Your task to perform on an android device: Track the growth of Cerebra, who was born on July 26, 2023, with a weight of 3 kg and a height of 20 cm, in the Baby Connect app.
Image 0: 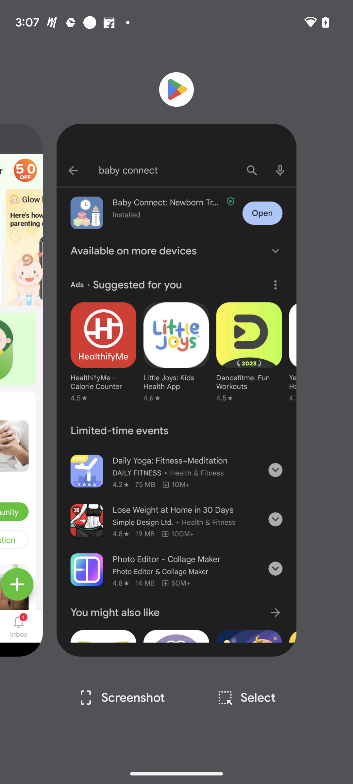
Open the Baby Connect app.
Step 0: open app "Baby Connect"
Image 1: 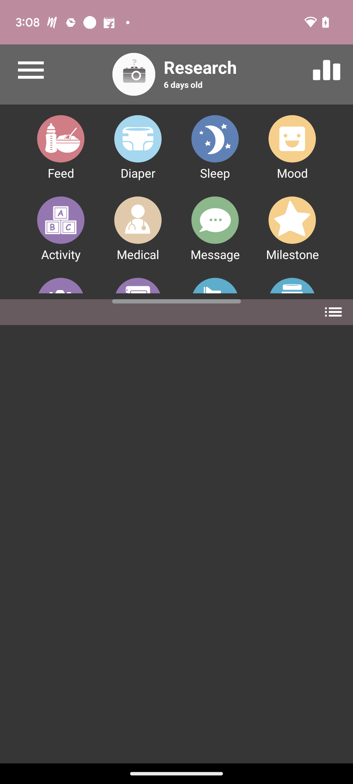
Click on the three horizontal lines in the top left corner.
Step 1: click (30, 70)
Image 2: 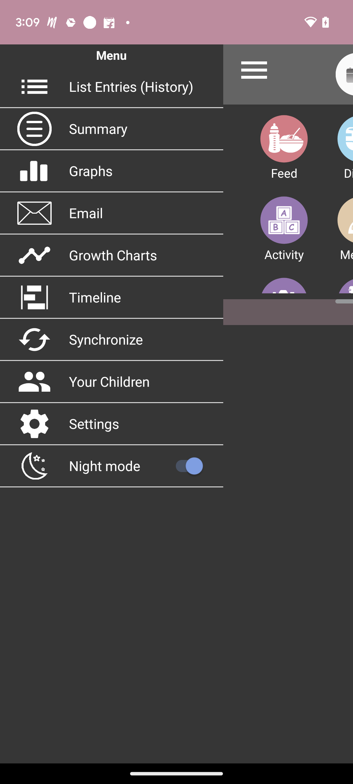
click on the third last option your children
Step 2: click (109, 382)
Image 3: 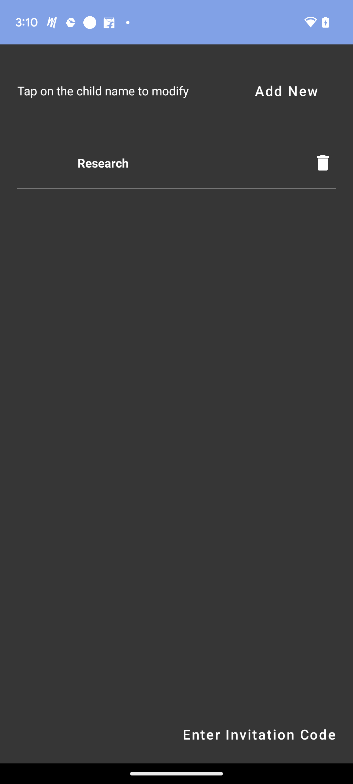
Click on the Add New option in the top-right corner of the screen.
Step 3: click (286, 90)
Image 4: 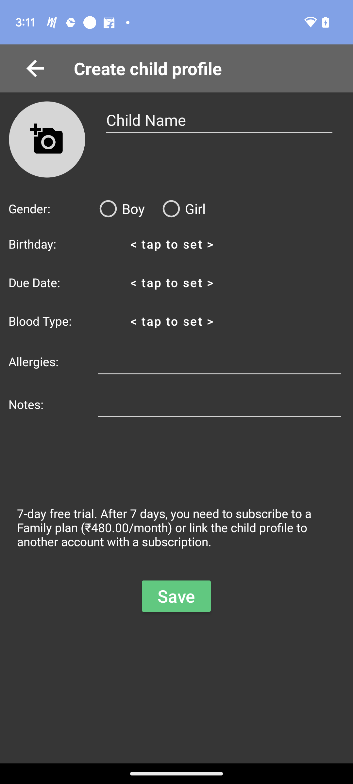
Click on the child name column.
Step 4: click (219, 120)
Image 5: 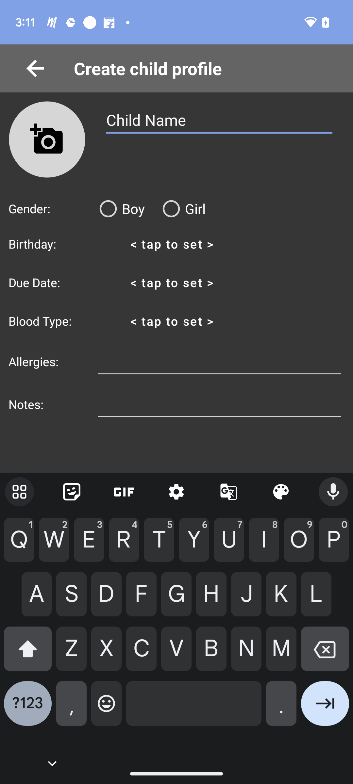
Type name cerebra in child name.
Step 5: type "Cerebra"
Image 6: 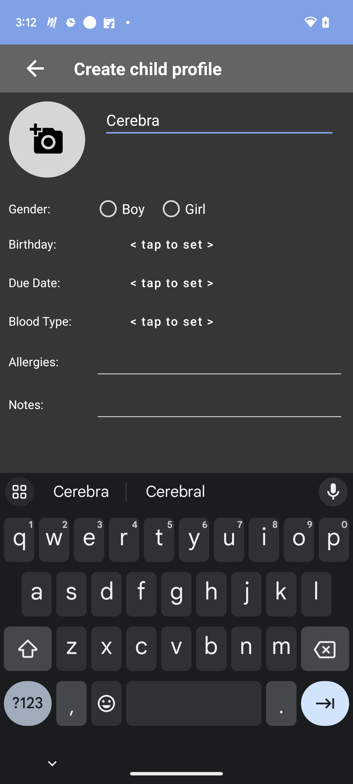
Click on the right side. arrow on the right side at the bottom of the keyboard.
Step 6: click (325, 709)
Image 7: 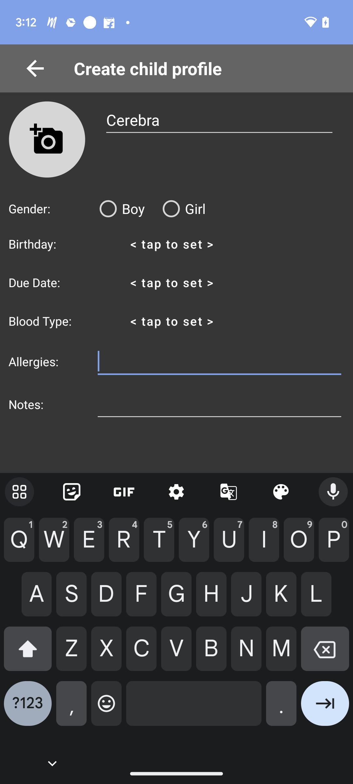
select the gender girl
Step 7: click (181, 208)
Image 8: 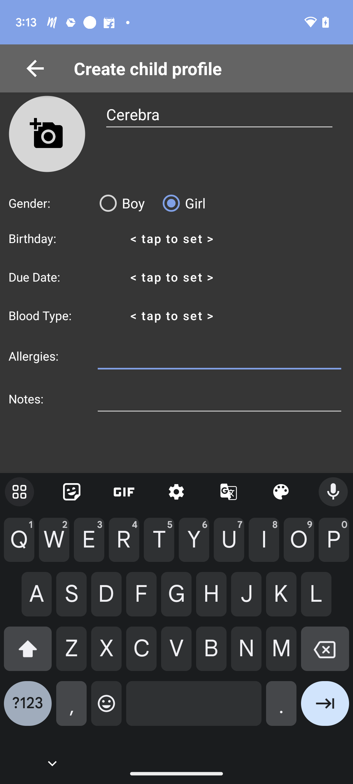
Select the text "Tap to Set" in front of birthday.
Step 8: click (172, 238)
Image 9: 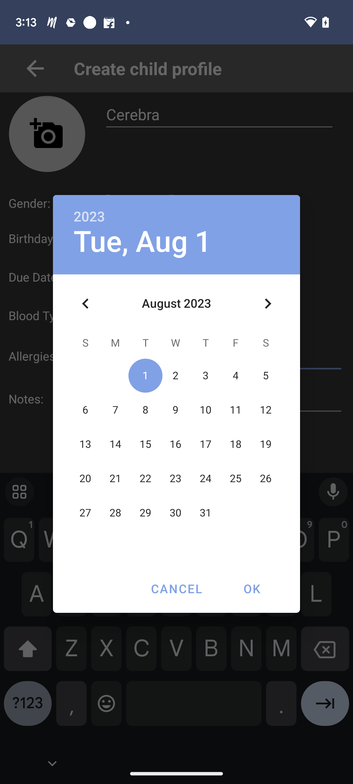
Click on the left-side arrow to change the month at the top left side of the calender.
Step 9: click (85, 303)
Image 10: 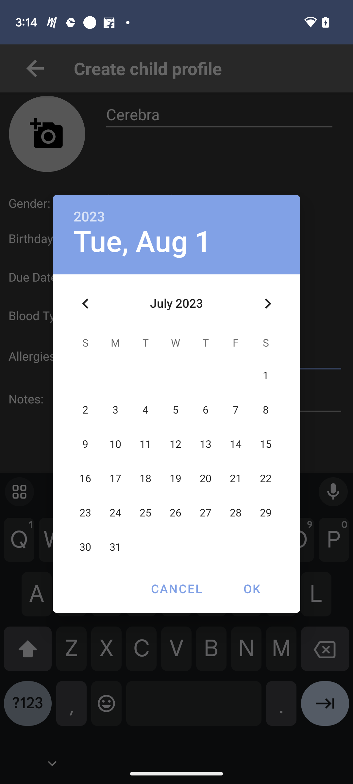
Click on the date. 26 july
Step 10: click (176, 513)
Image 11: 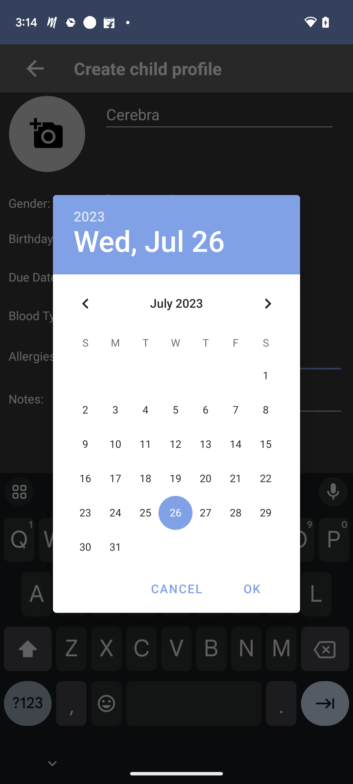
Click on the OK button on the right side at the bottom of the calendar.
Step 11: click (252, 588)
Image 12: 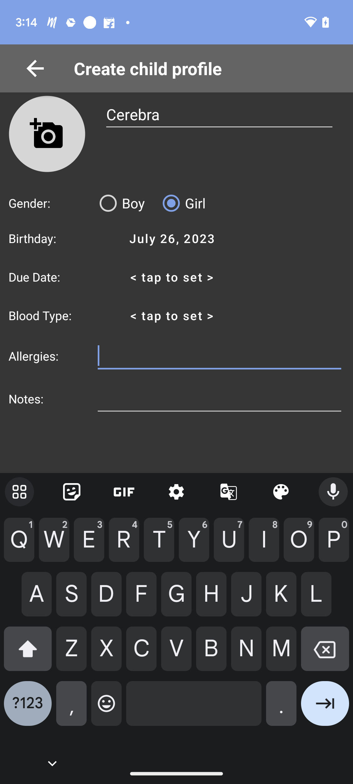
Swipe up
Step 12: scroll down
Image 13: 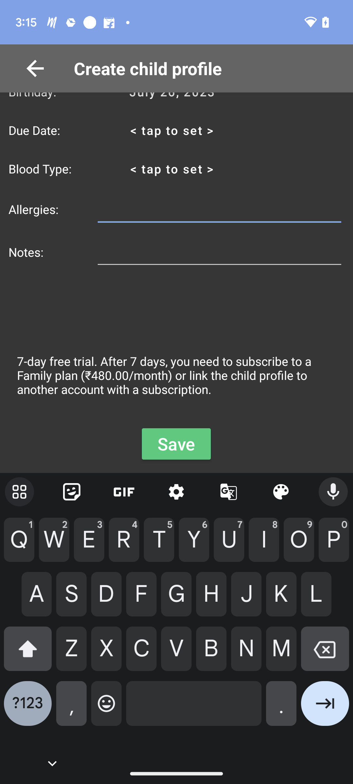
click on the save option just above the keyboard.
Step 13: click (176, 444)
Image 14: 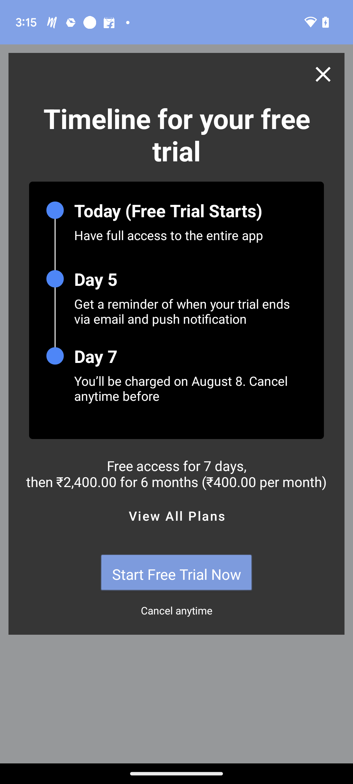
Click on the X icon at the top right corner
Step 14: click (317, 75)
Image 15: 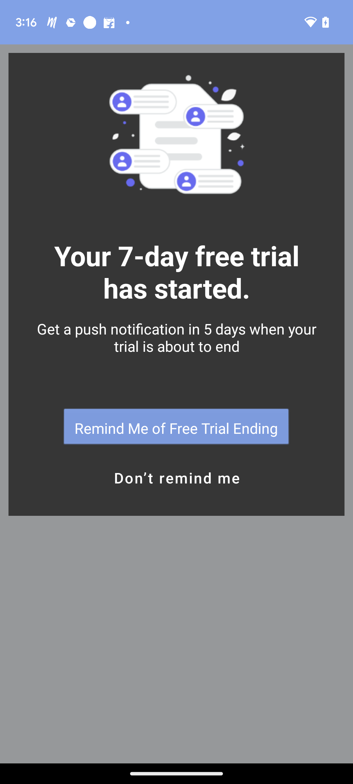
click on remind me later
Step 15: click (176, 478)
Image 16: 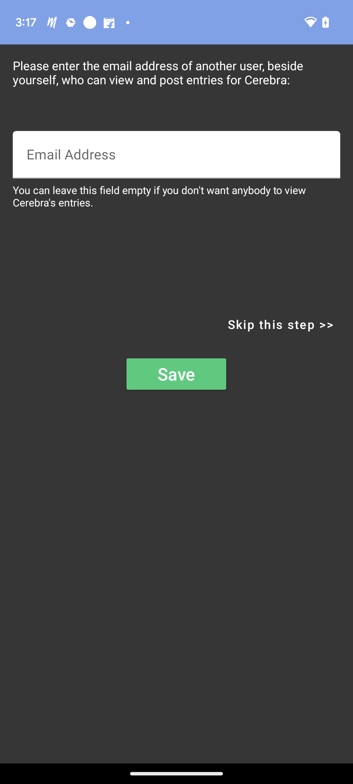
click on remind me later
Step 16: wait
Image 17: 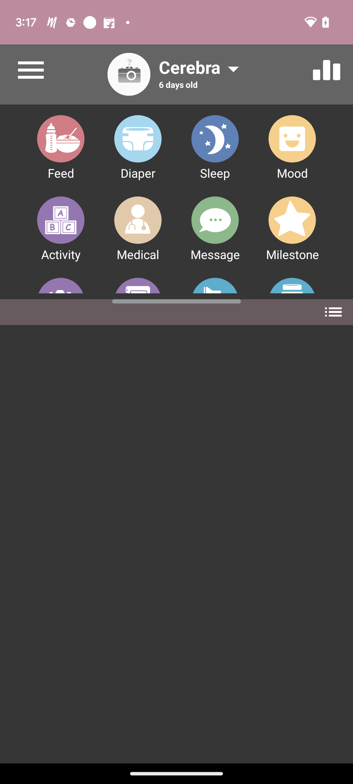
swipe up the menu
Step 17: scroll down
Image 18: 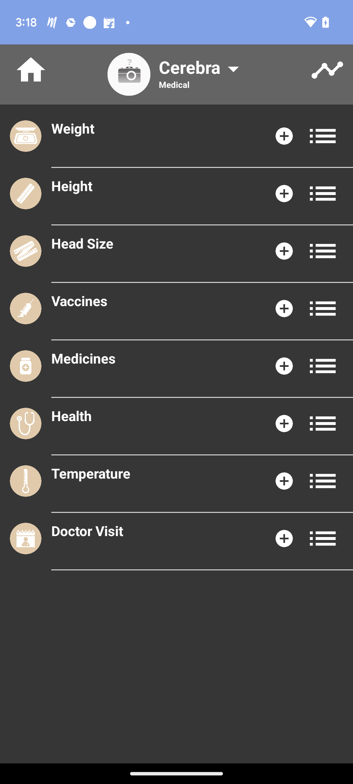
click on the +icon in front of weight
Step 18: click (280, 136)
Image 19: 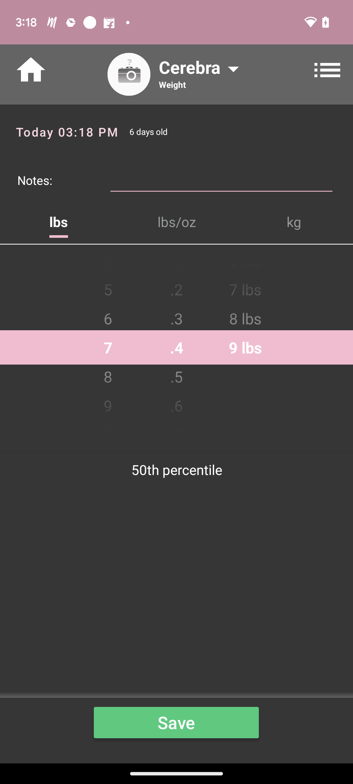
click on the kg on the right side.
Step 19: click (284, 220)
Image 20: 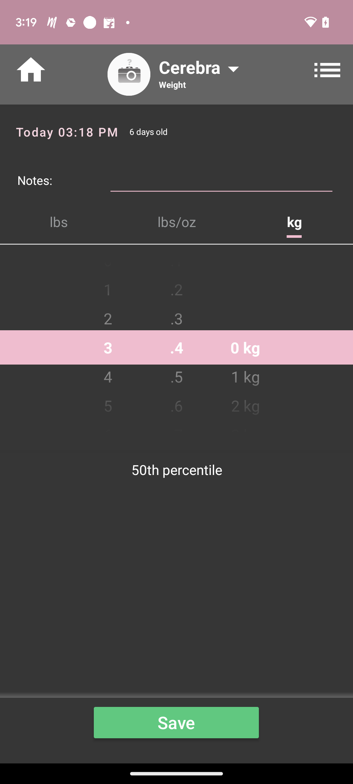
swipe up and set the weight at 3 kg
Step 20: scroll down
Image 21: 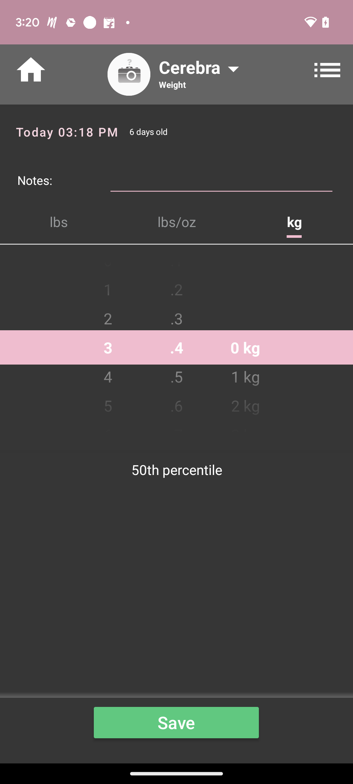
swipe up and set the weight at 3 kg
Step 21: scroll down
Image 23: 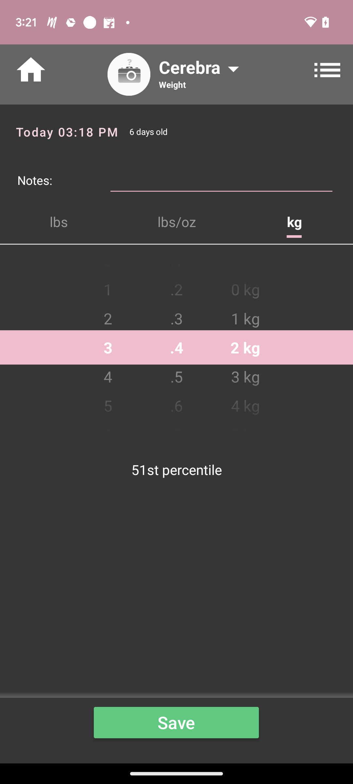
click on 3kg
Step 23: click (252, 388)
Image 24: 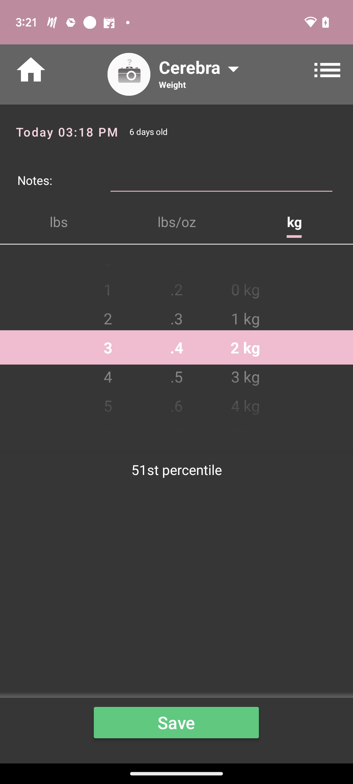
click on 3kg
Step 24: click (241, 377)
Image 25: 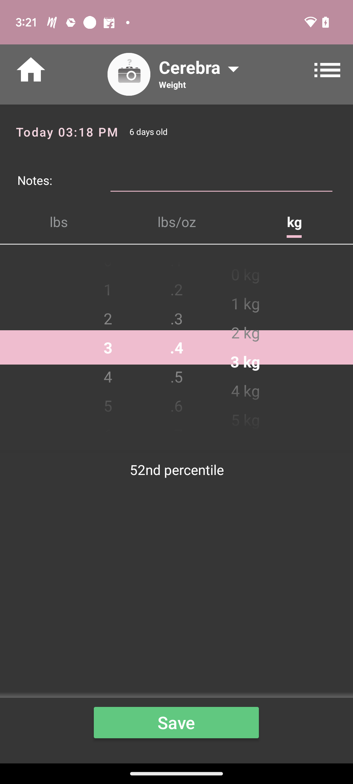
swipe up
Step 25: scroll down
Image 26: 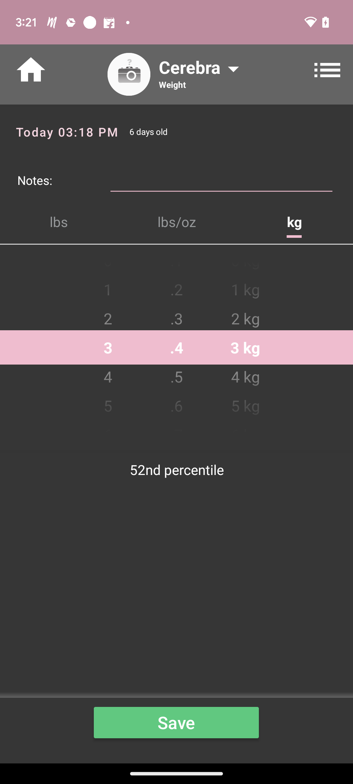
Click save at the bottom
Step 26: click (176, 723)
Image 27: 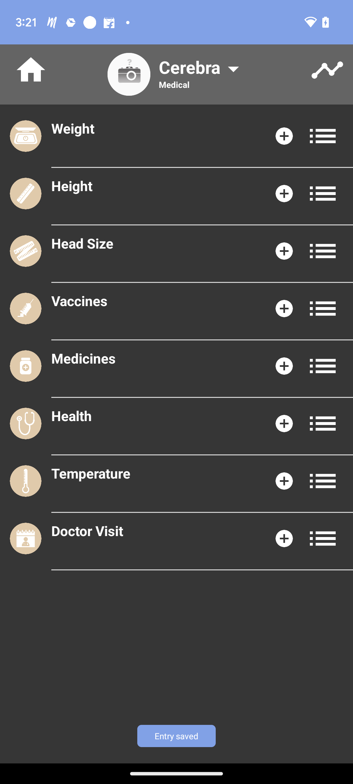
click on the + icon in front of height
Step 27: click (284, 193)
Image 28: 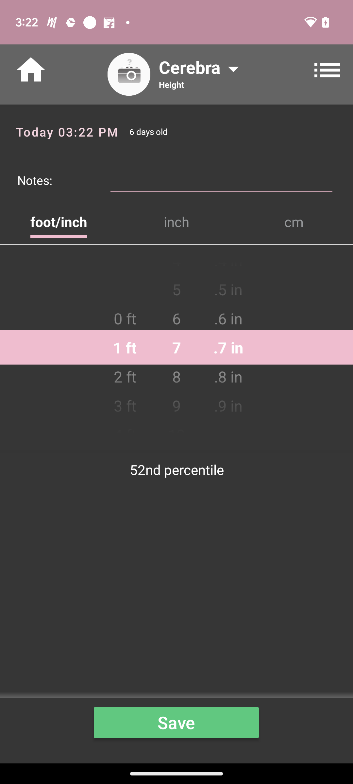
click cm on the right side of the screen.
Step 28: click (294, 221)
Image 29: 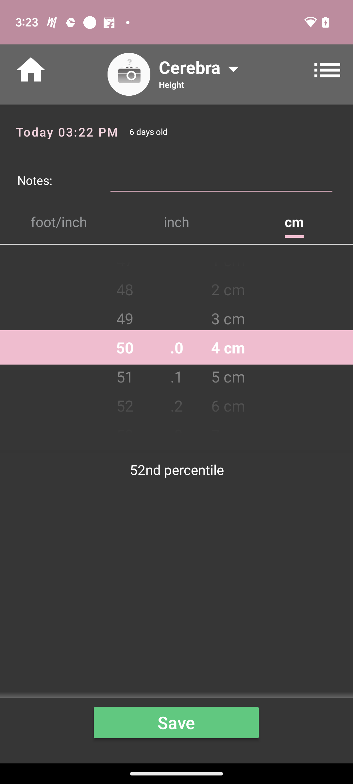
scroll  down
Step 29: scroll up
Image 30: 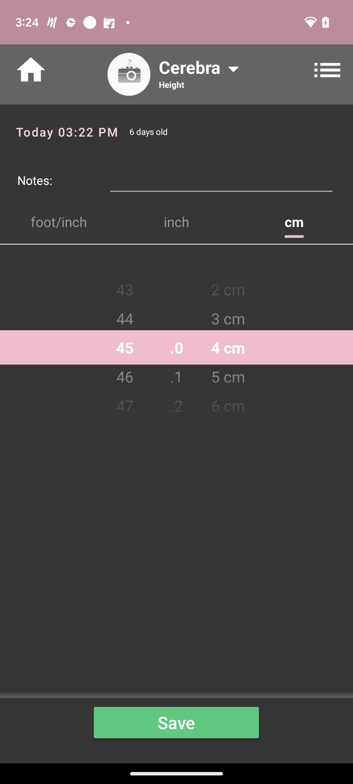
scroll  down
Step 30: scroll up
Image 31: 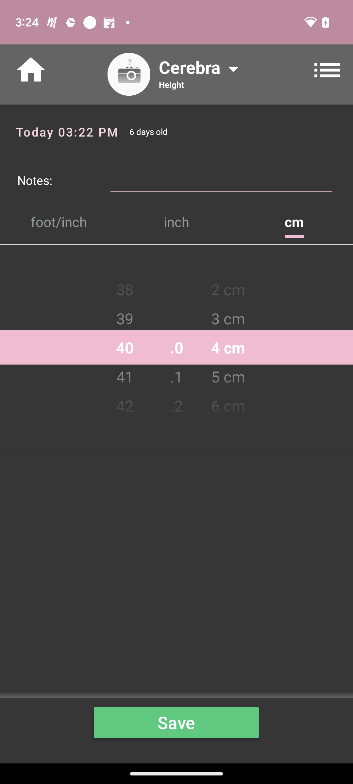
scroll  down
Step 31: scroll up
Image 32: 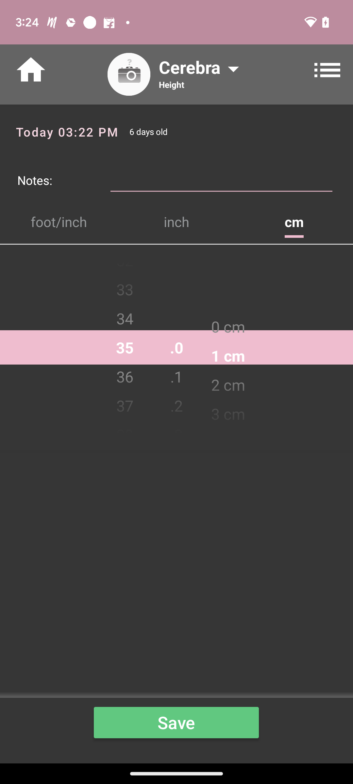
scroll  down
Step 32: scroll up
Image 33: 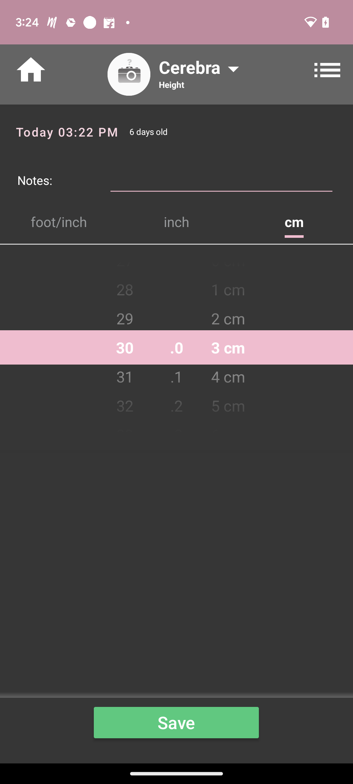
scroll  down
Step 33: scroll up
Image 34: 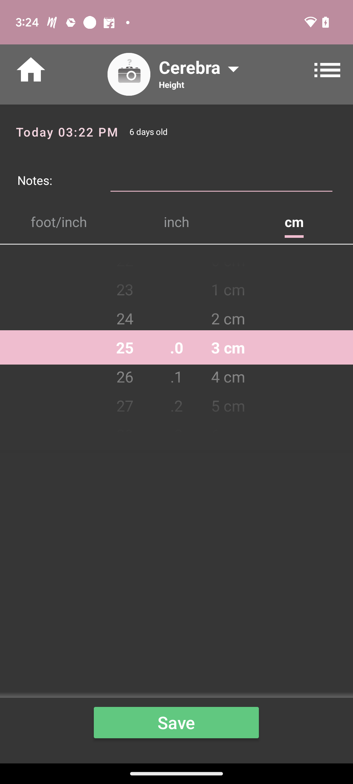
scroll  down
Step 34: scroll up
Image 35: 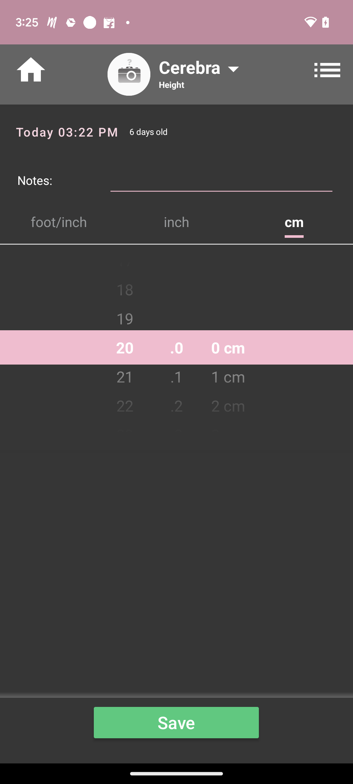
click on the save option at the bottom.
Step 35: scroll left
Image 36: 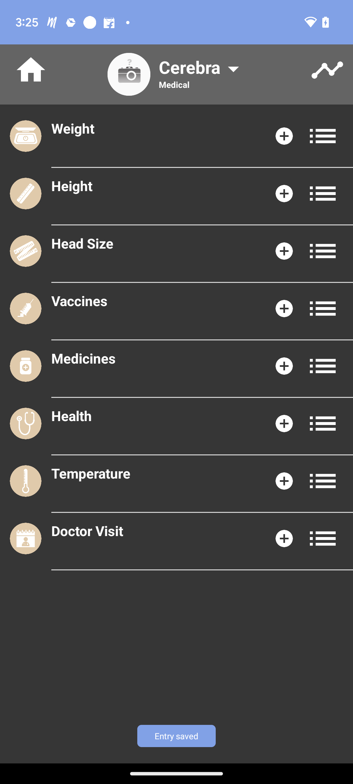
go back
Step 36: press back button
Image 37: 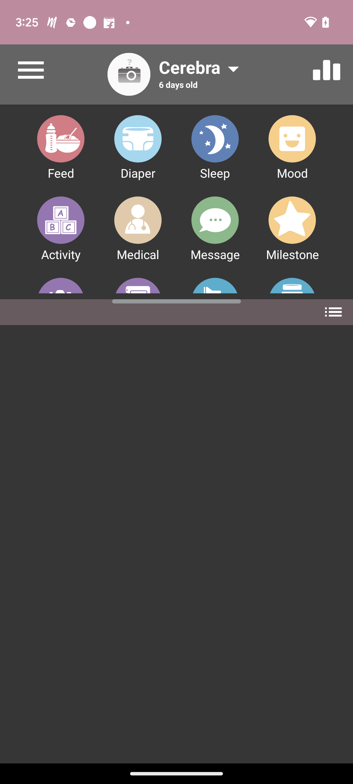
Click on the three horizontal lines in the top left corner.
Step 37: click (30, 70)
Image 38: 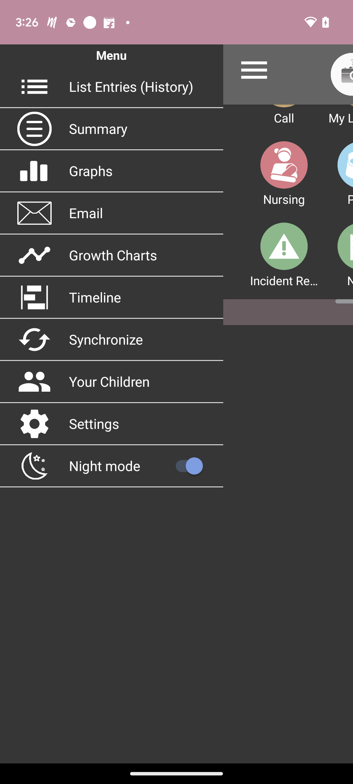
click the fifth option from the top to track the cerebra growth.
Step 38: click (113, 255)